Your task to perform on an android device: Show me the currency exchange rates between euros and US dollars in the past five years on the Xe app.
Image 0: 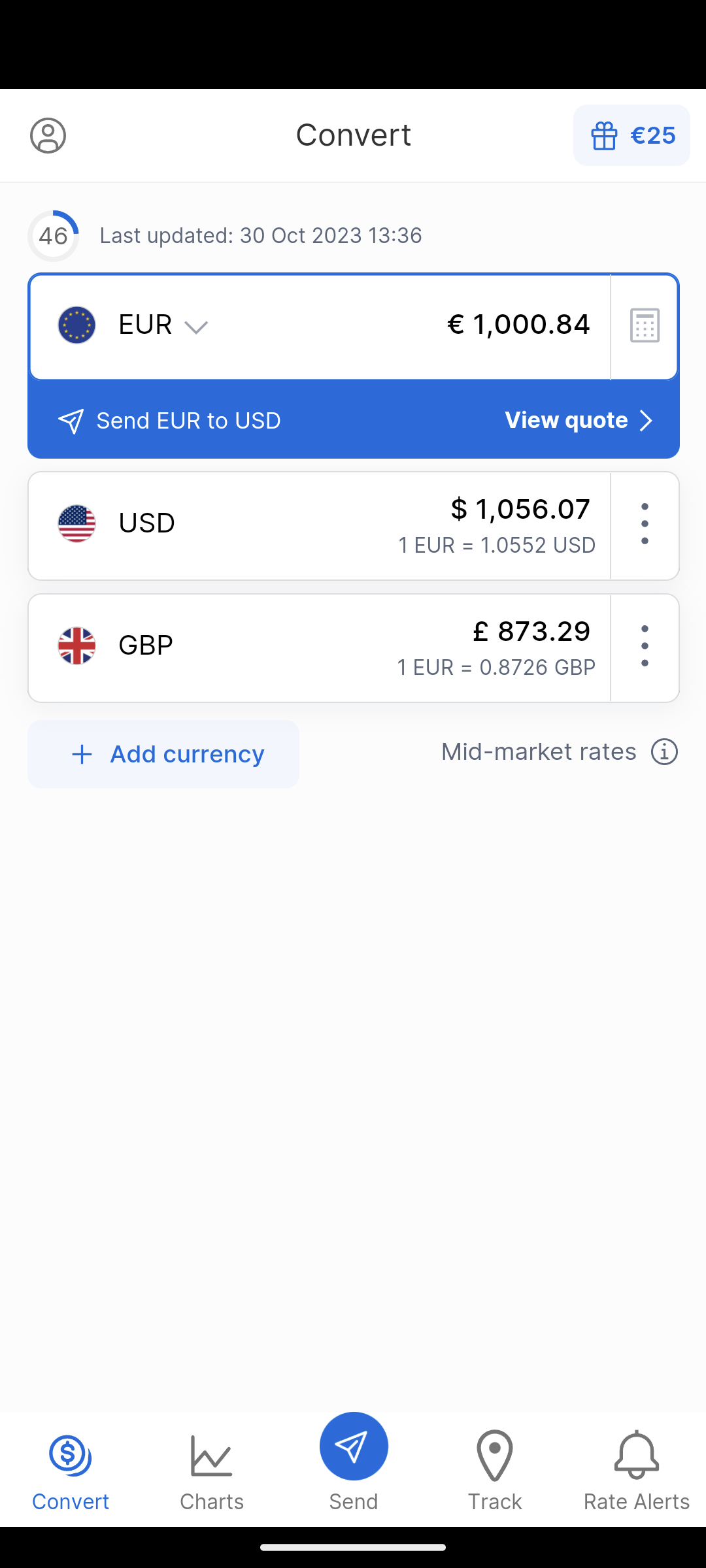
Click on the Charts icon at the bottom of the screen.
Step 0: click (212, 1469)
Image 1: 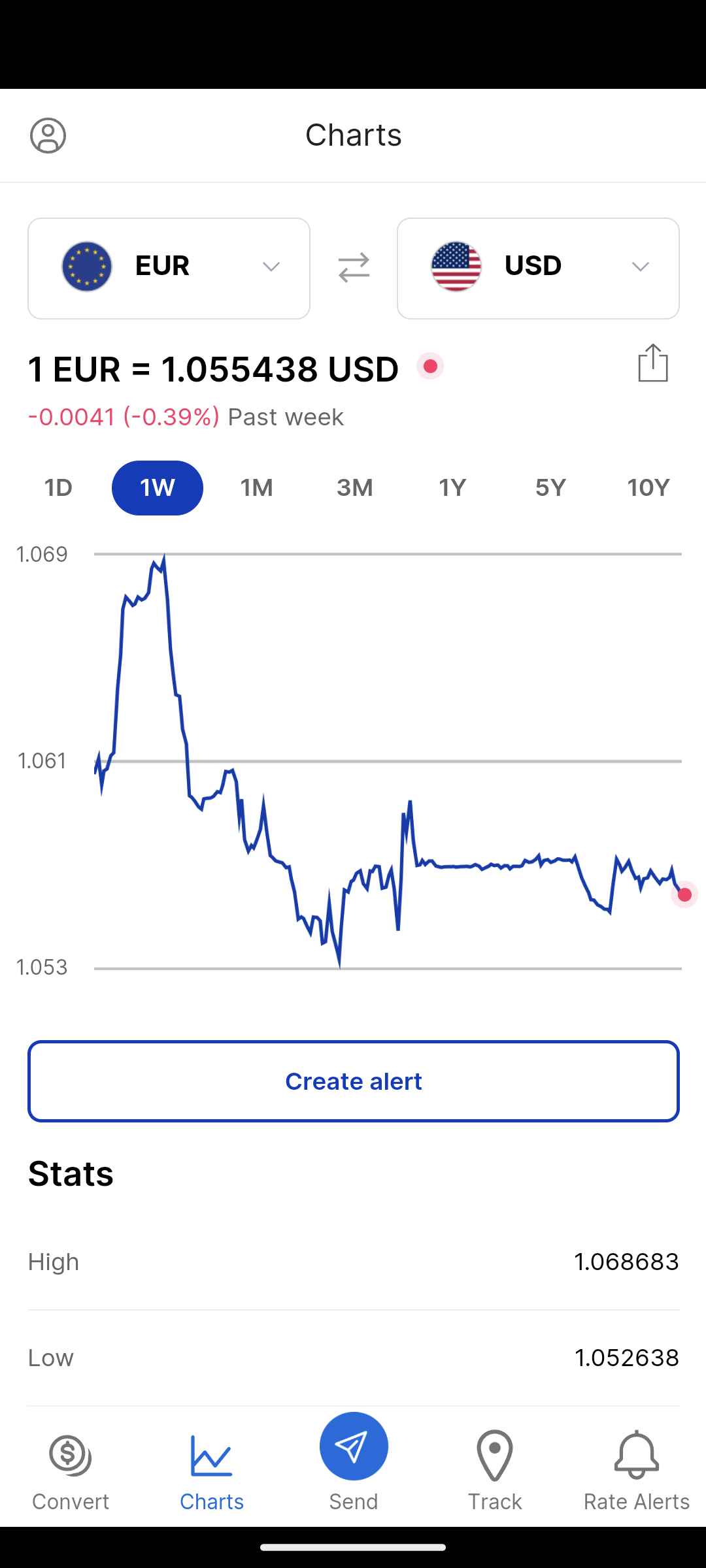
Click on the 5Y icon above the chart.
Step 1: click (550, 487)